Your task to perform on an android device: it's time to change, as I am fed up with the old styles. Look for Women’'s Lace up shoes in the Amazon app
Image 0: 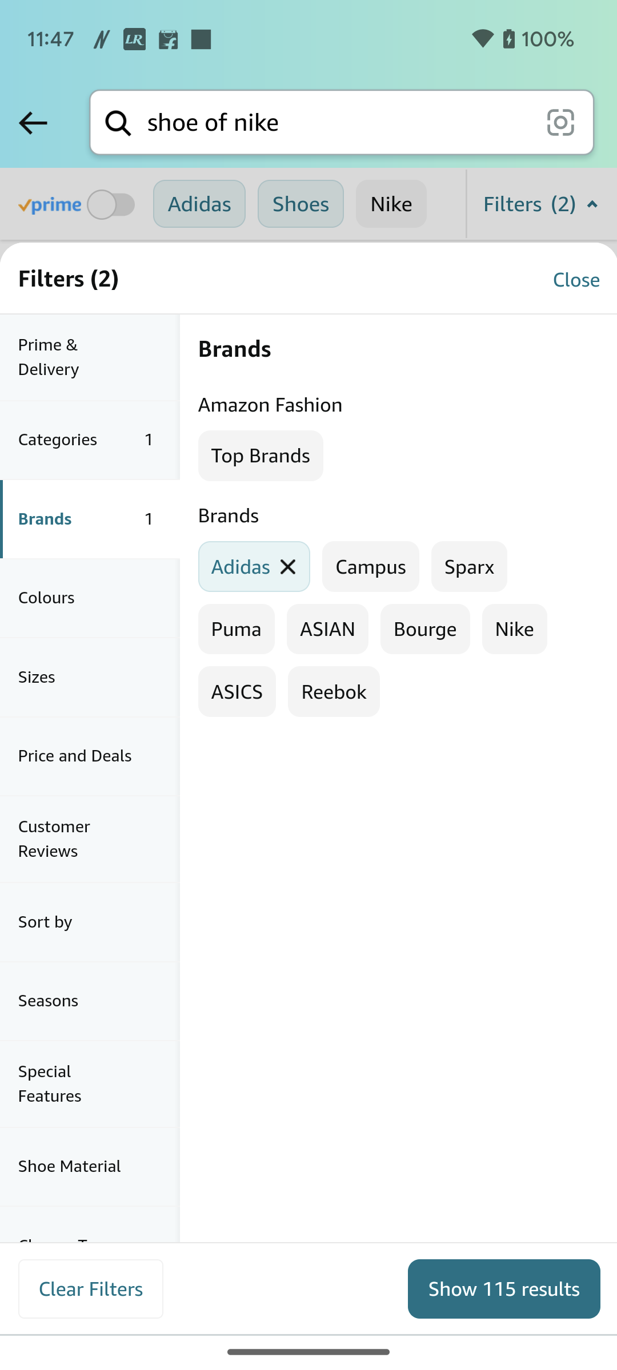
Scroll up the filter section 
Step 0: scroll down
Image 1: 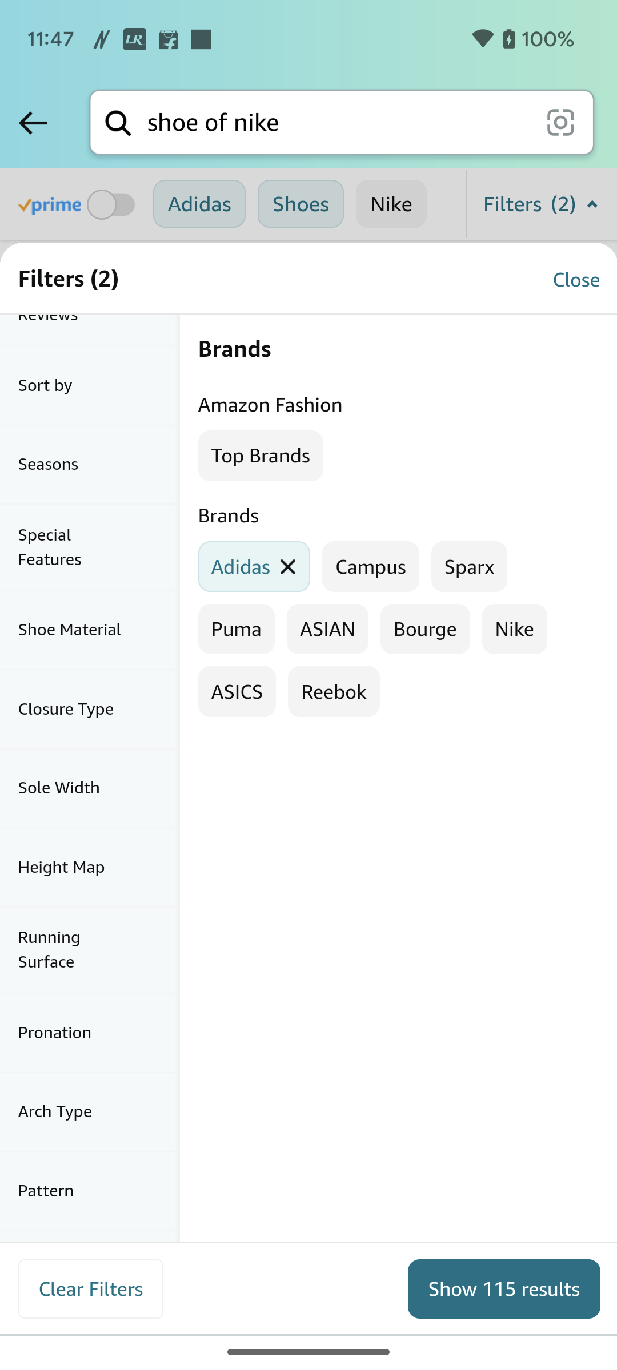
Click on the closure type option 
Step 1: click (90, 709)
Image 2: 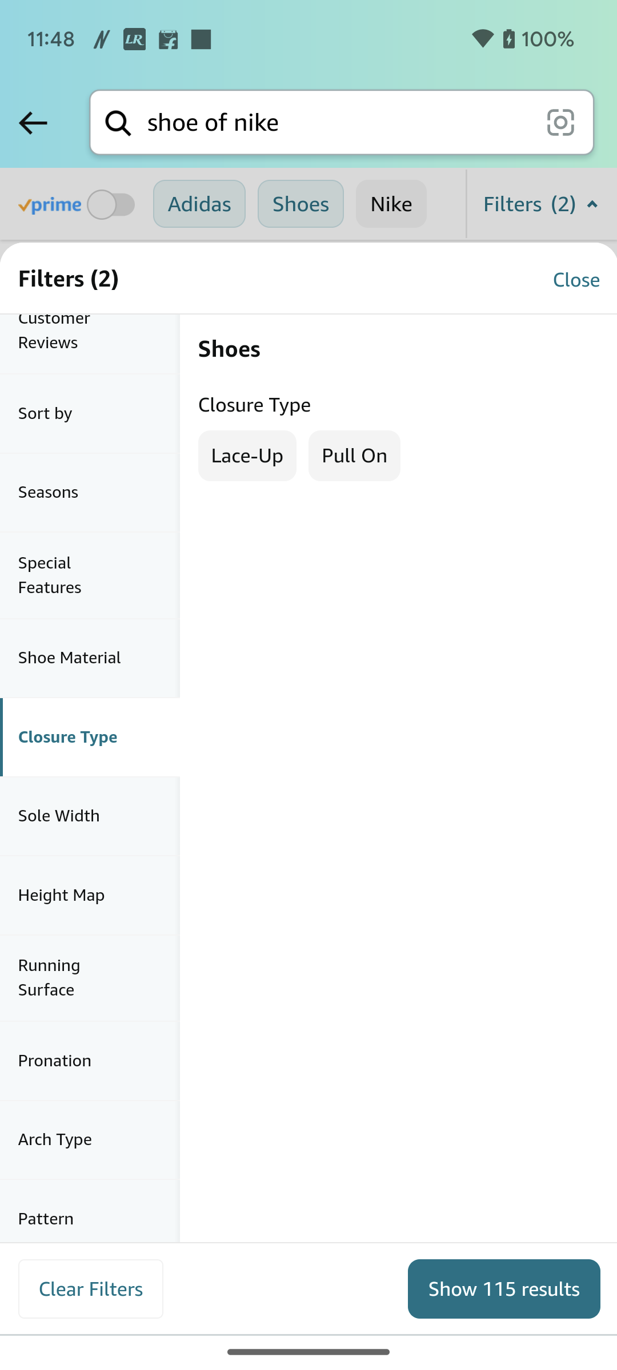
Click on the Lace up option 
Step 2: click (247, 455)